Your task to perform on an android device: Give feedback about the app that adds an option to follow & unfollow the contributor in the app.
Image 0: 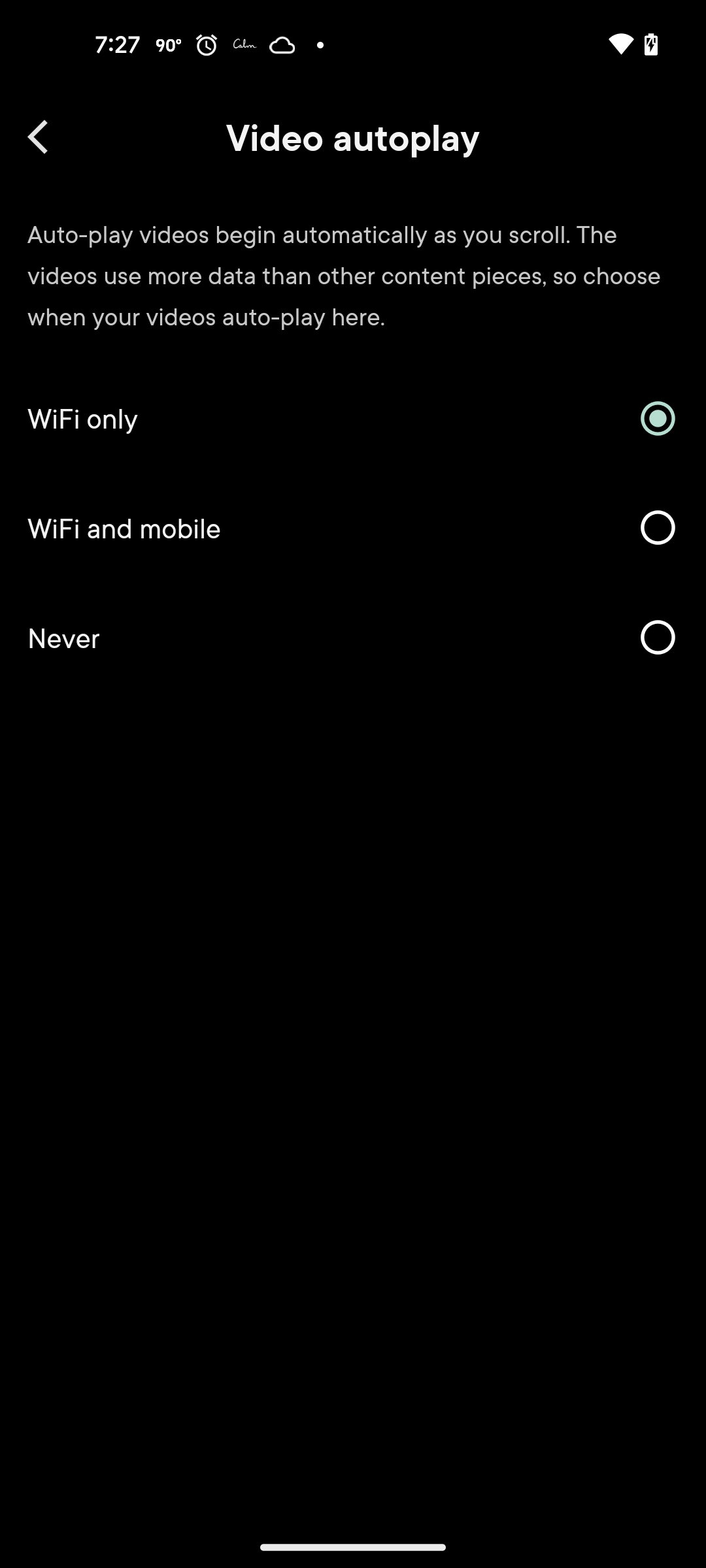
Go back to previous screen
Step 0: press back button
Image 1: 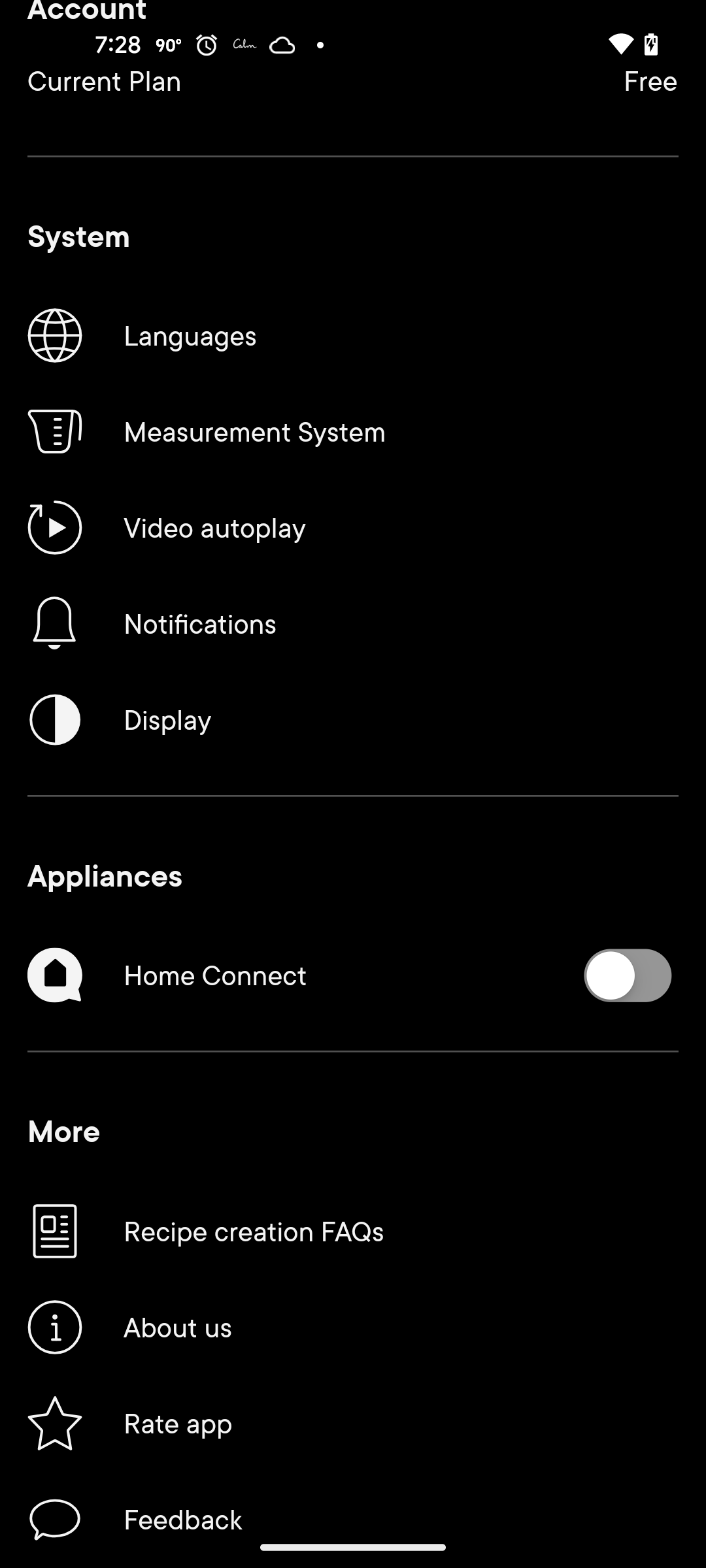
Click on the Feedback at the bottom of the screen
Step 1: click (353, 1519)
Image 2: 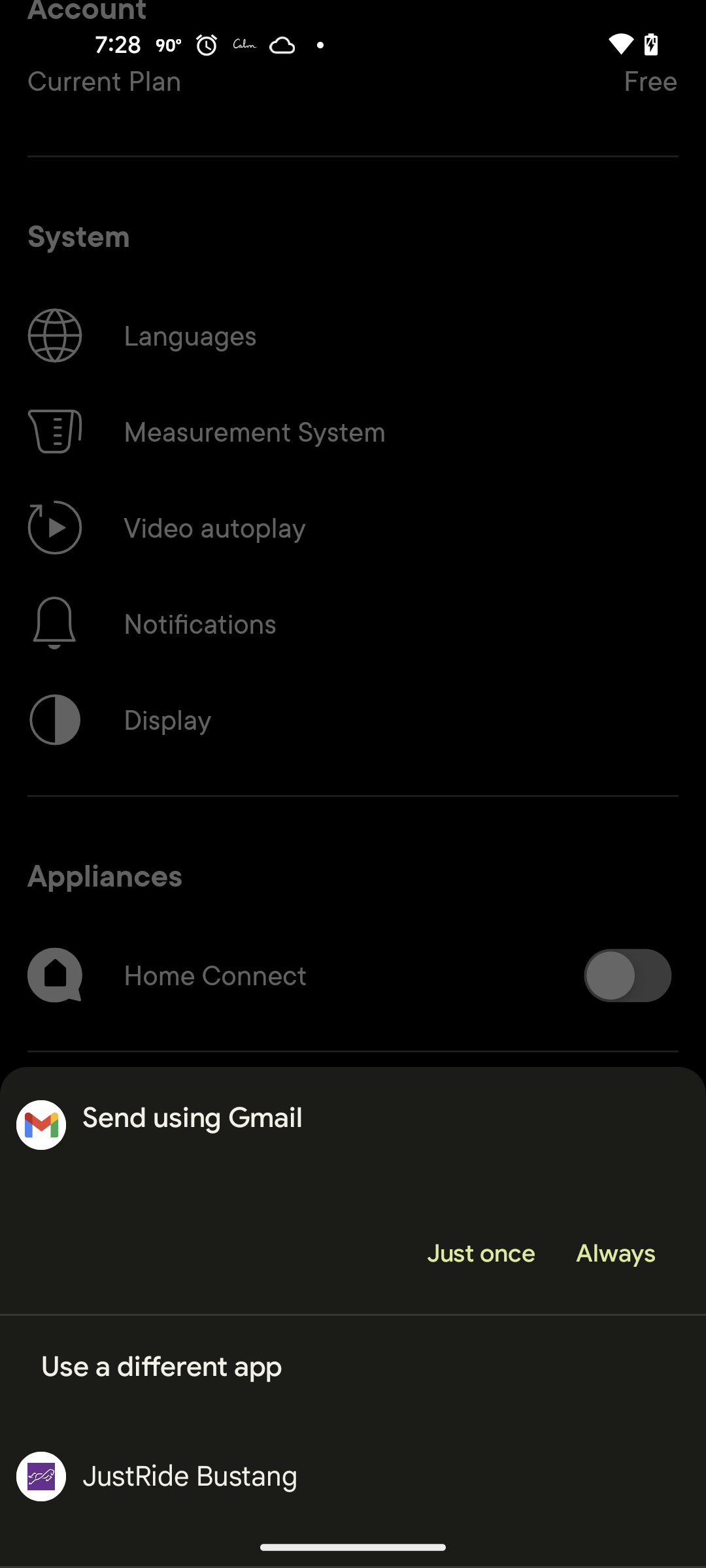
Click on the Just Once
Step 2: click (480, 1253)
Image 3: 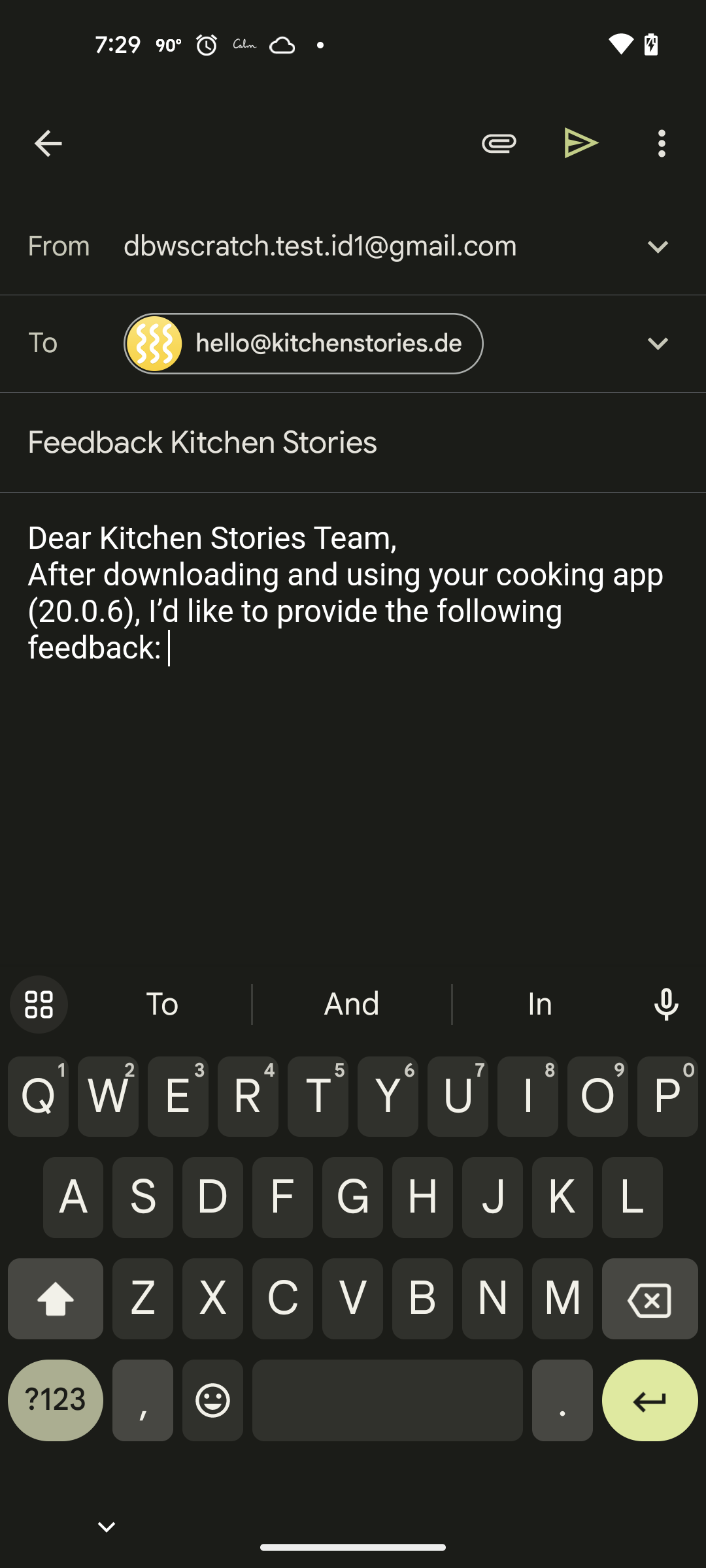
Add adds an option to follow & unfollow the contributor in the app
Step 3: type "adds an option to follow & unfollow the contributor in the app"
Image 4: 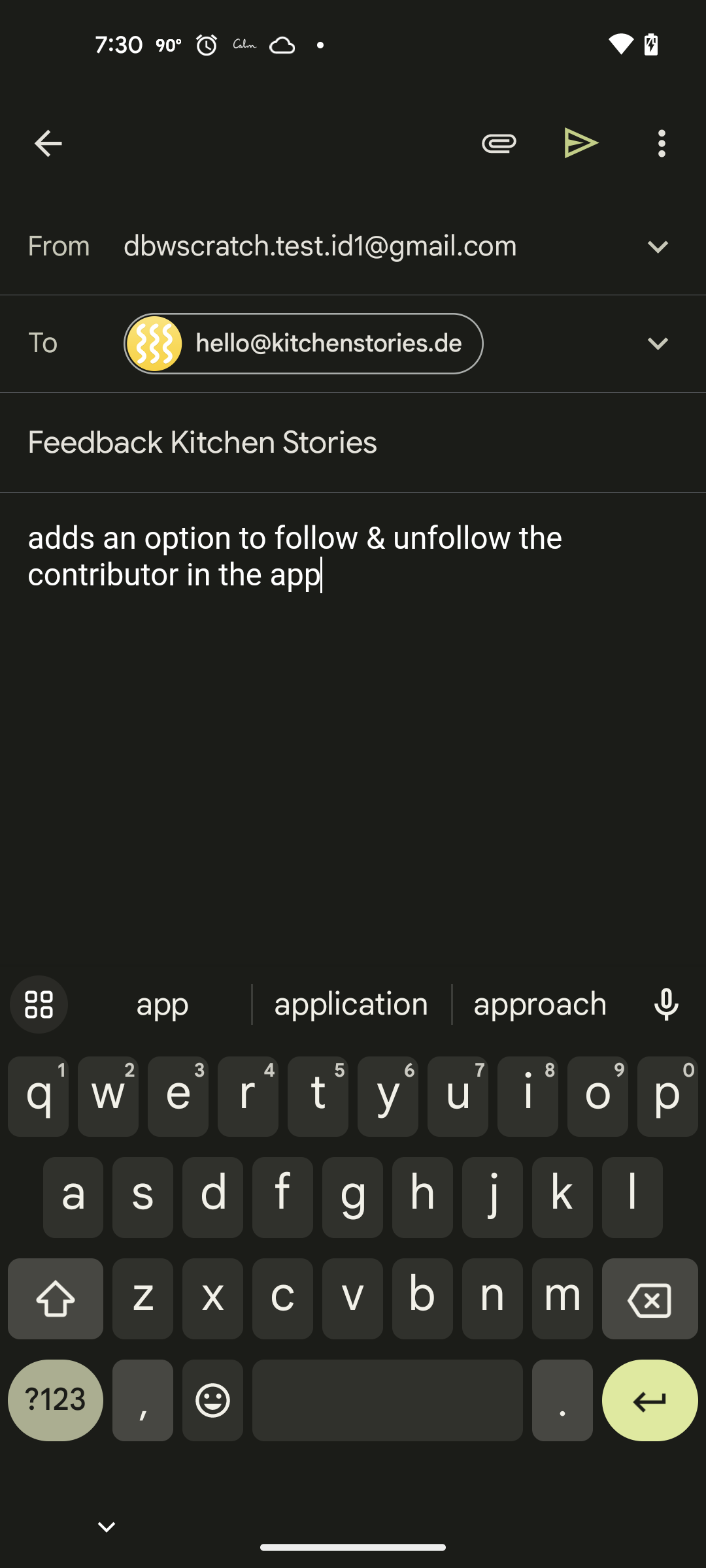
Click on the Send button at the top right of the screen
Step 4: click (582, 142)